Your task to perform on an android device: Look for the tv wall mount with audio & video accessories category on the snapdeal app before making a decision. I want to add specifications.
Image 0: 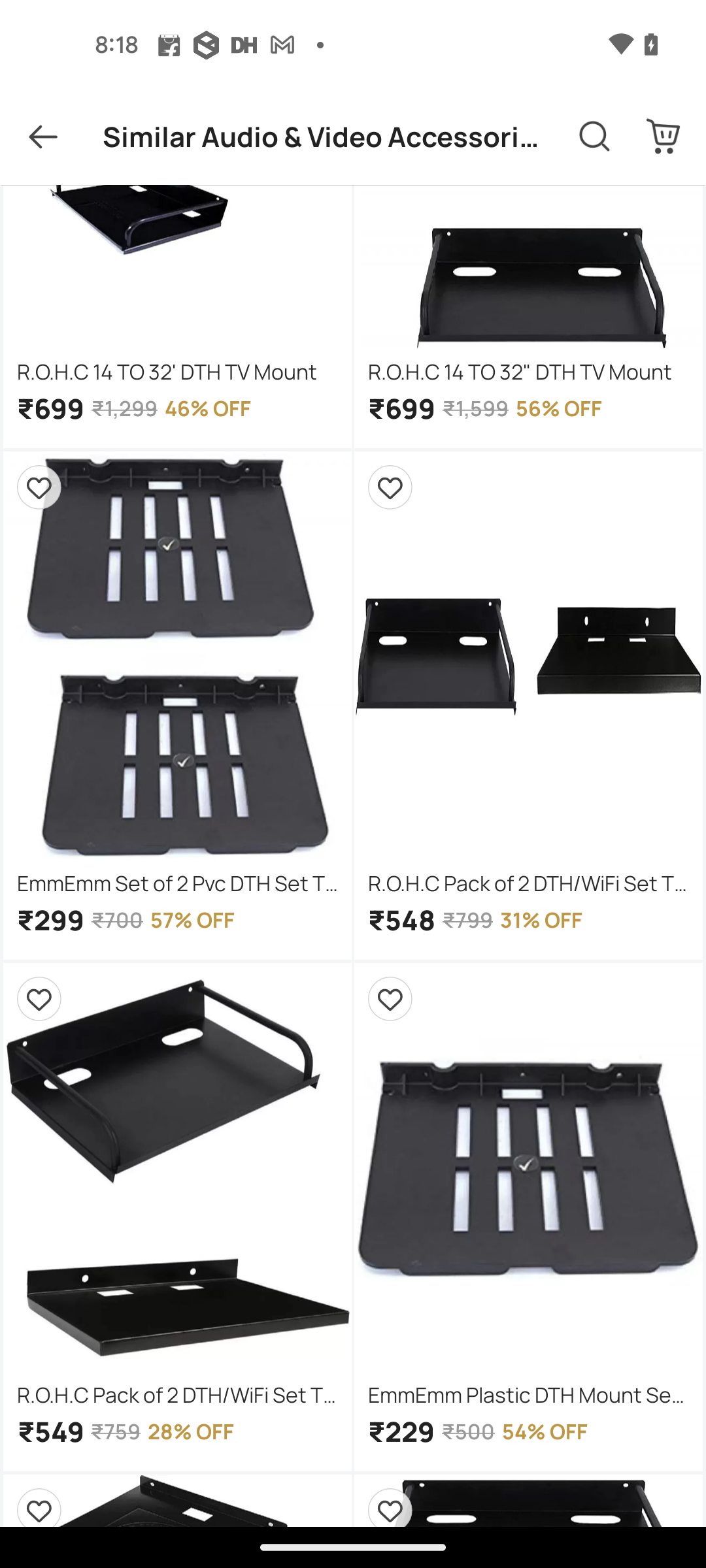
Go back to the previous page
Step 0: press back button
Image 1: 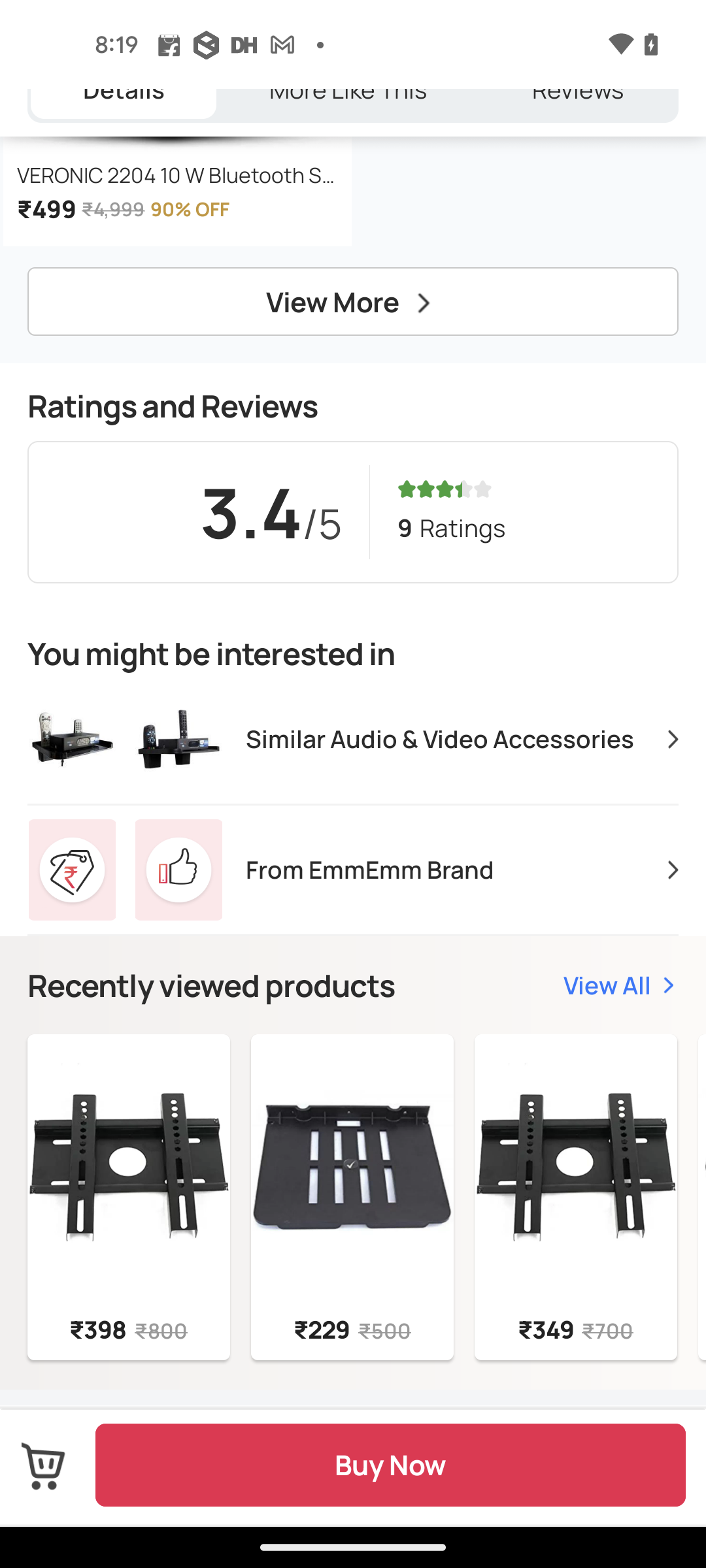
Go back to the previous page
Step 1: press back button
Image 2: 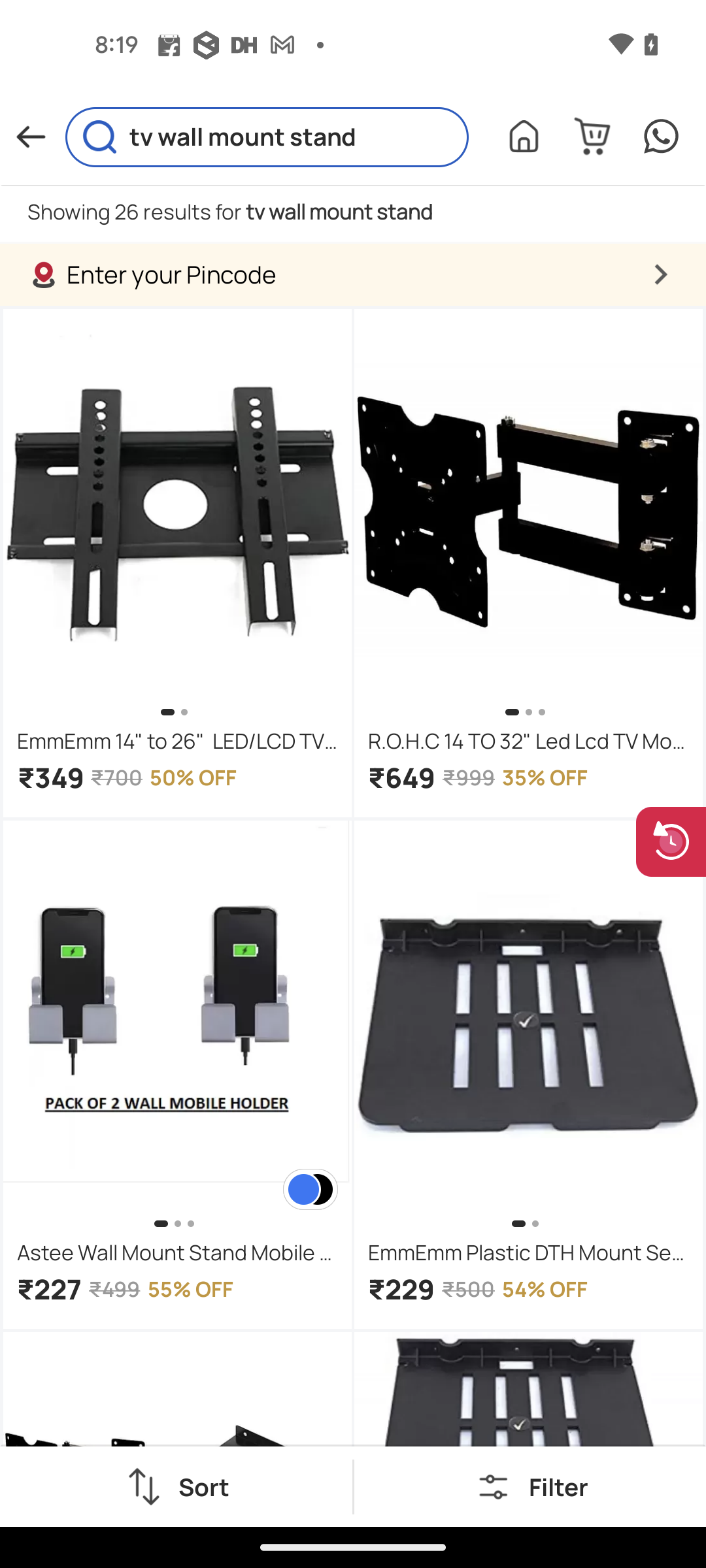
Tap on the filter option at the bottom right corner of the screen
Step 2: click (558, 1486)
Image 3: 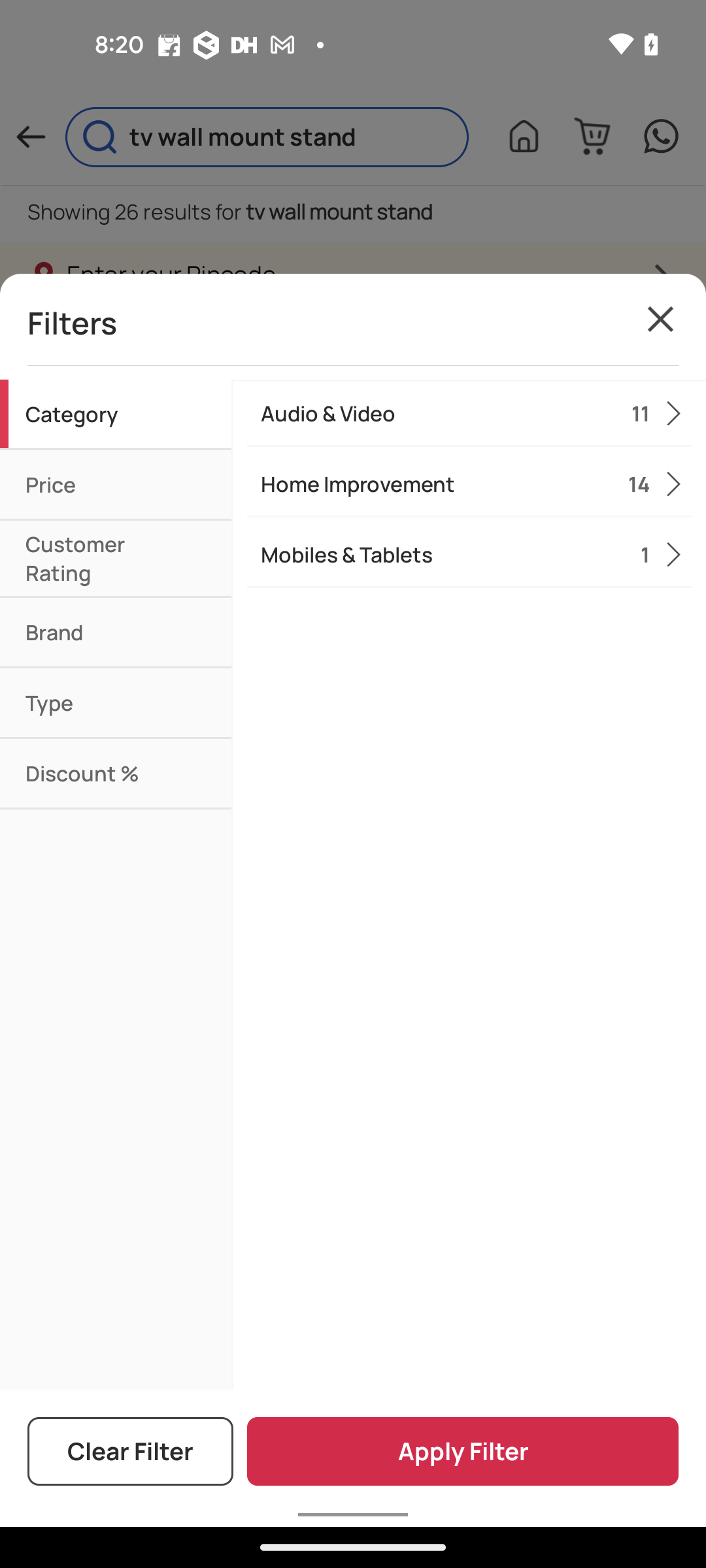
Select the audio & video category
Step 3: click (433, 413)
Image 4: 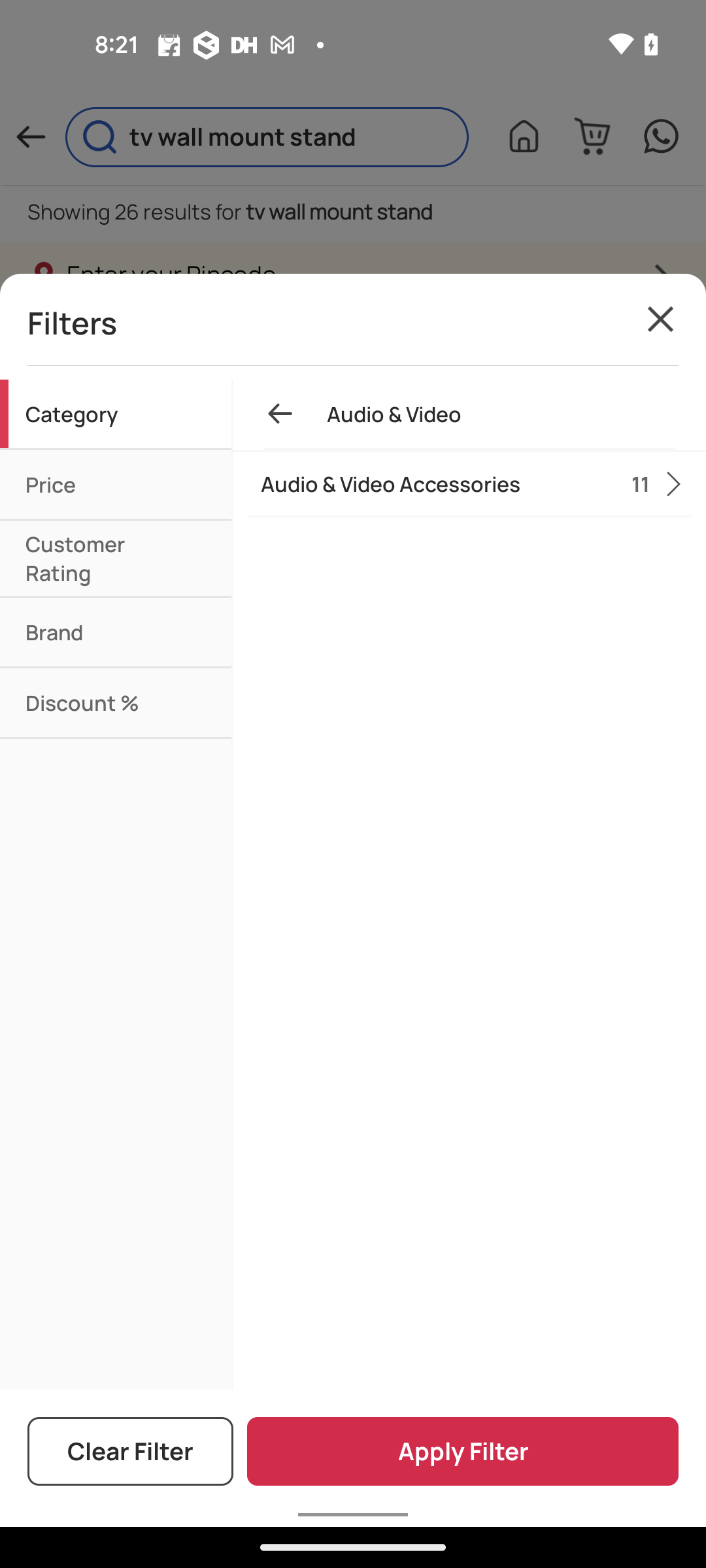
Tap on the audio & video accessories option
Step 4: click (433, 483)
Image 5: 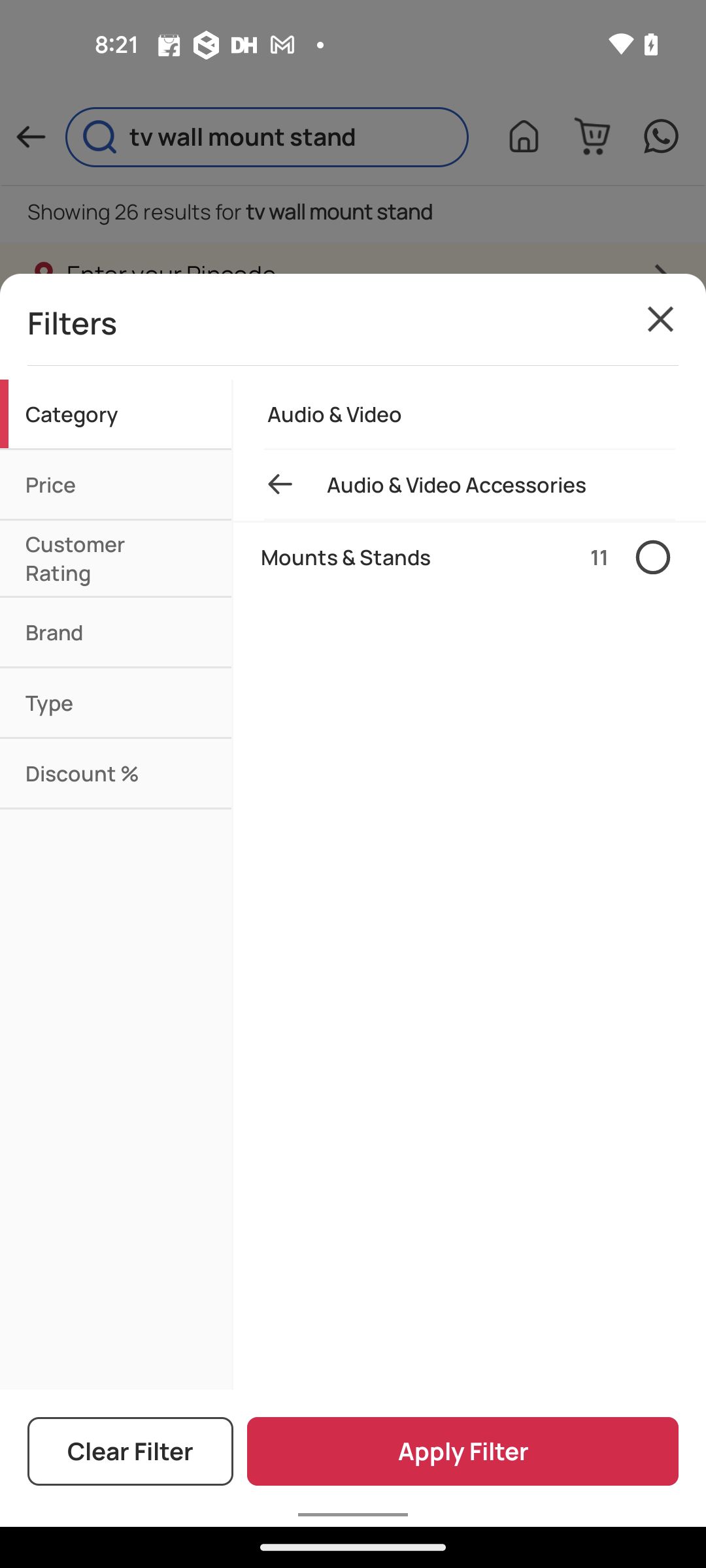
Tap on the mounts & stands option
Step 5: click (412, 557)
Image 6: 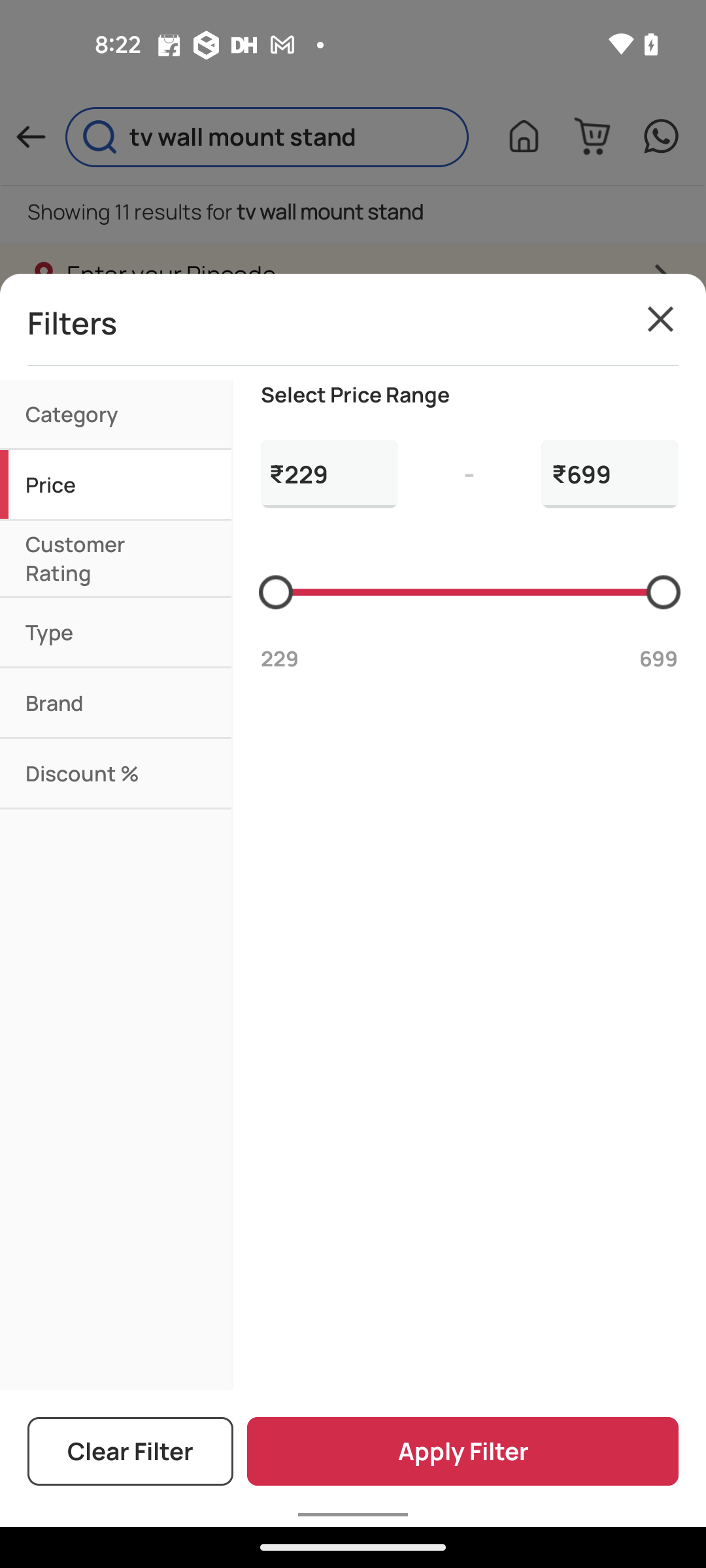
Tap on the apply filter button
Step 6: click (463, 1451)